Your task to perform on an android device: In the Hardware Shack app, Check the review of the Bosch 13mm 600w drill machine
Image 0: 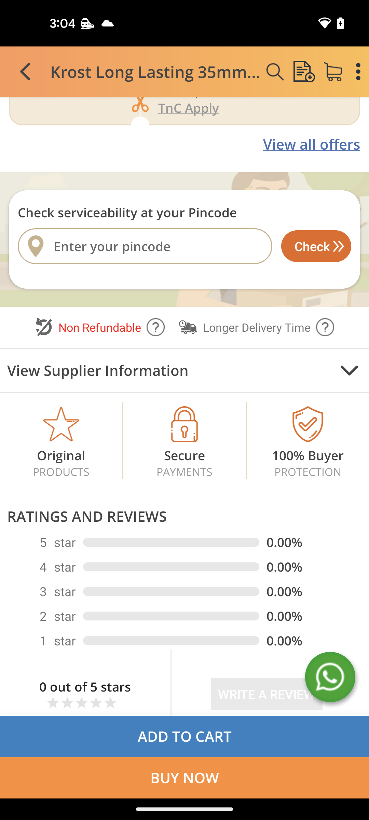
Open Hardware Shack app
Step 0: open app "Hardware Shack"
Image 1: 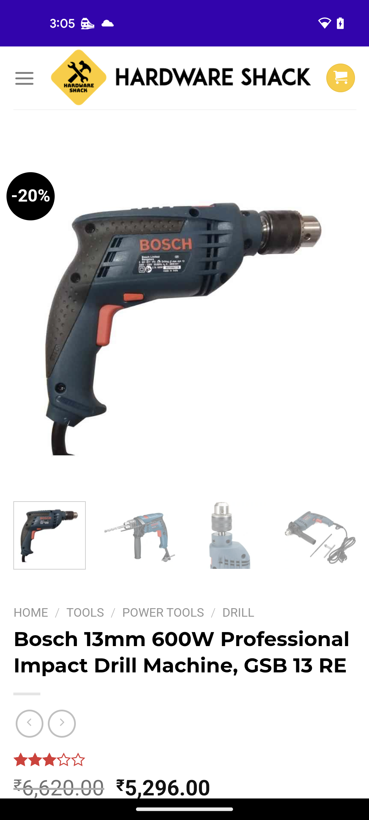
swipe up for review
Step 1: scroll down
Image 2: 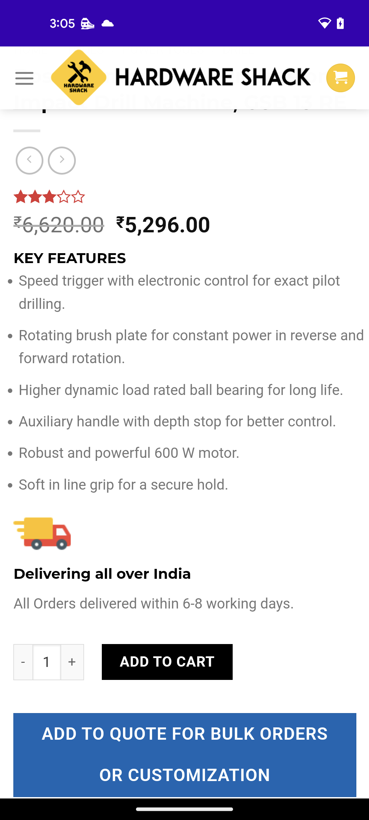
swipe up for review
Step 2: scroll down
Image 3: 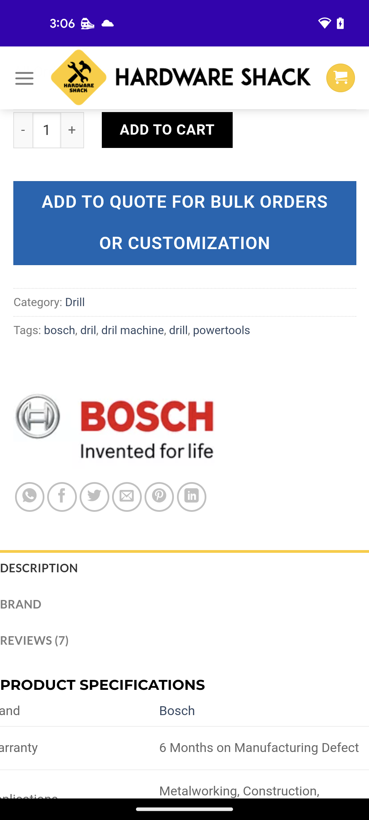
click on reviews
Step 3: click (185, 641)
Image 4: 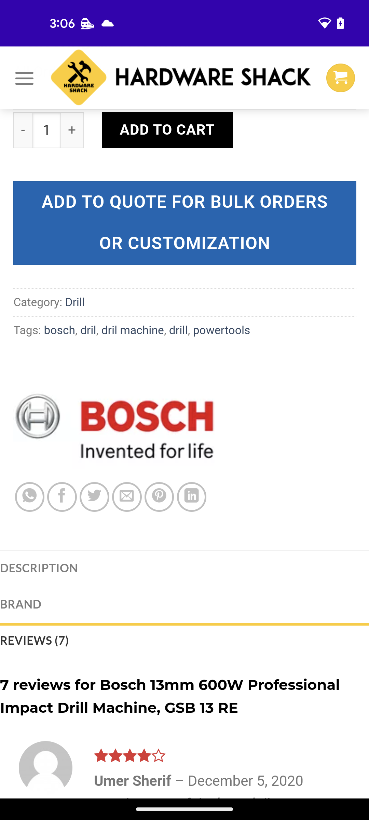
swipe up to see all review
Step 4: scroll down